Your task to perform on an android device: I shall be travelling to London , Next week and wanted to view the time zone for London , Add the London UK time zone in the clock app.
Image 0: 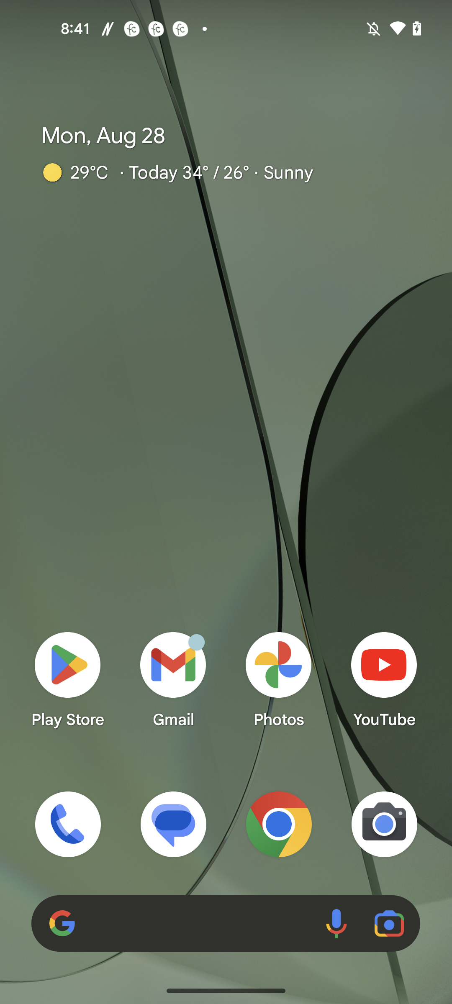
Open the Clock app
Step 0: open app "Clock"
Image 1: 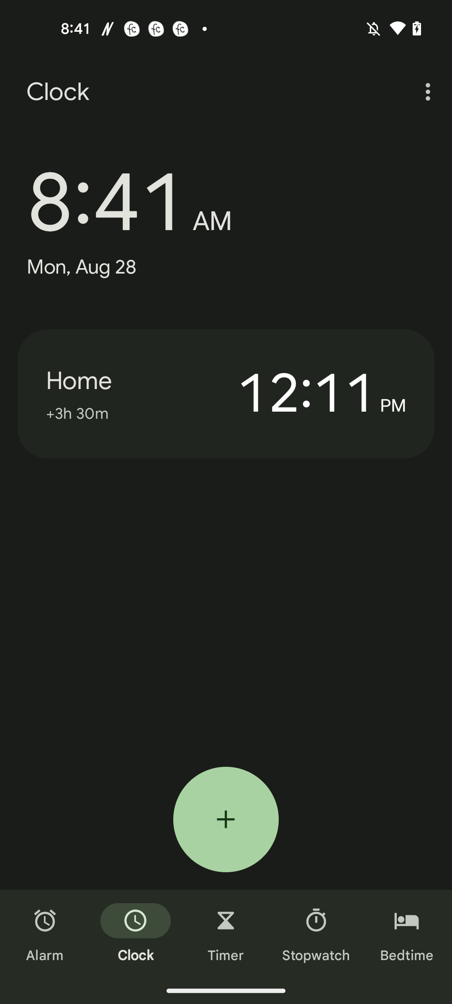
Click on the Plus icon in the clock section
Step 1: click (226, 819)
Image 2: 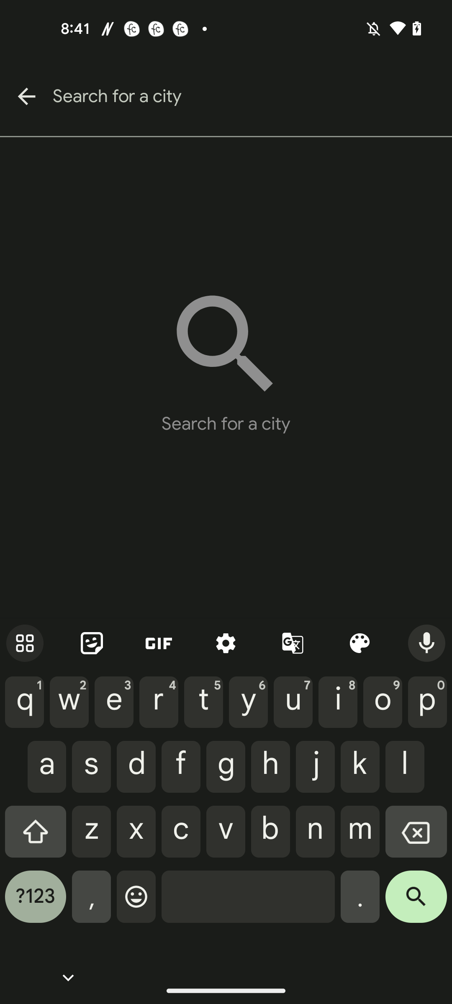
Search for London in the search bar
Step 2: type "London"
Image 3: 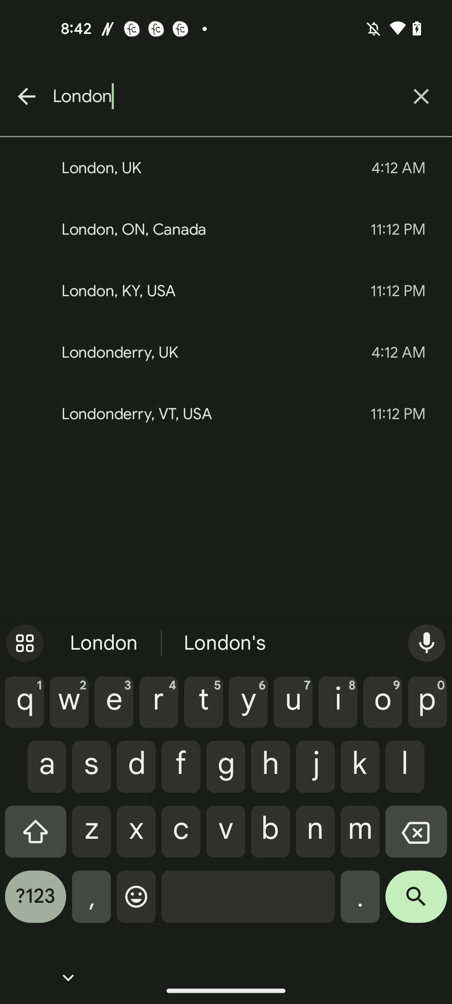
Click on the first searched result
Step 3: click (198, 168)